Your task to perform on an android device: I want to fill the Christmas Carols Form in the FormsApp.
Image 0: 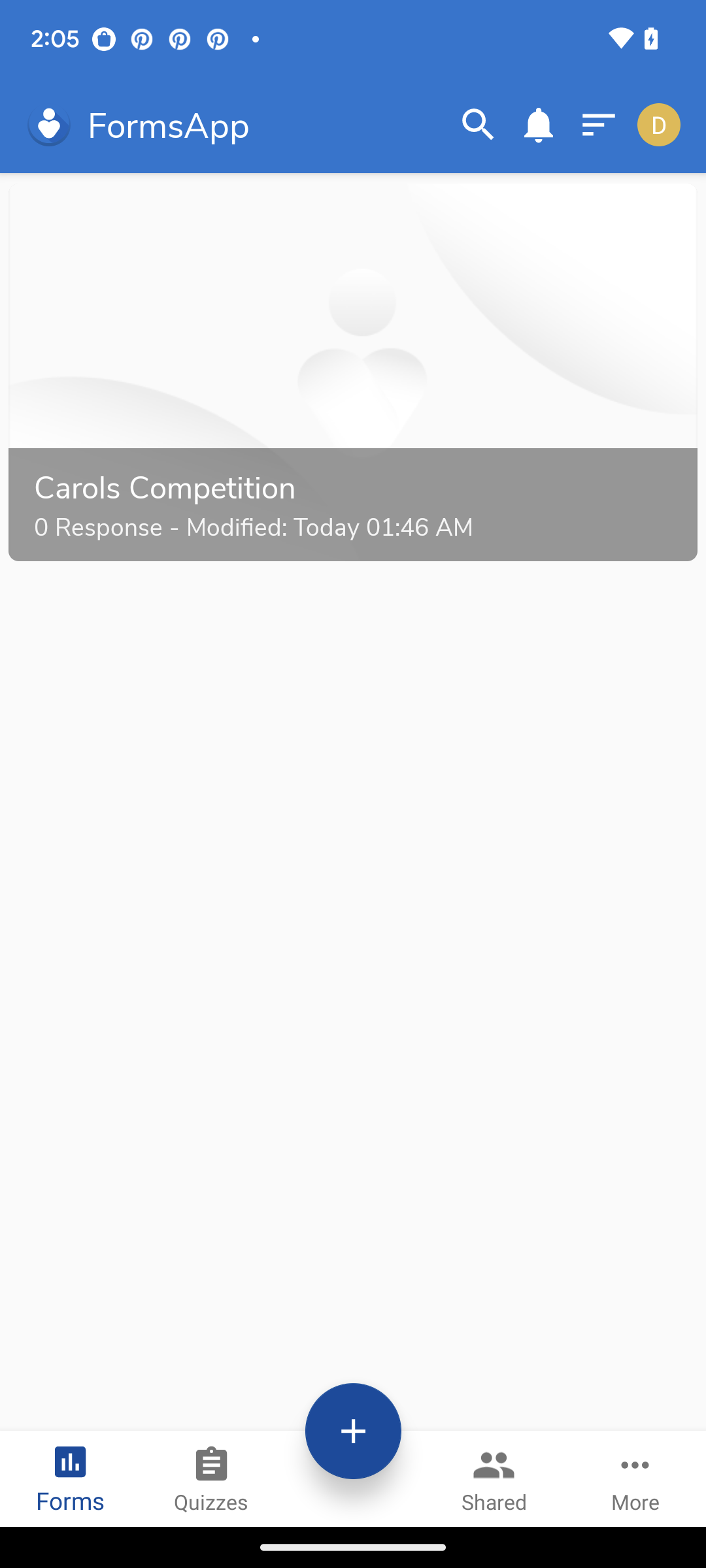
Click on the form.
Step 0: click (353, 372)
Image 2: 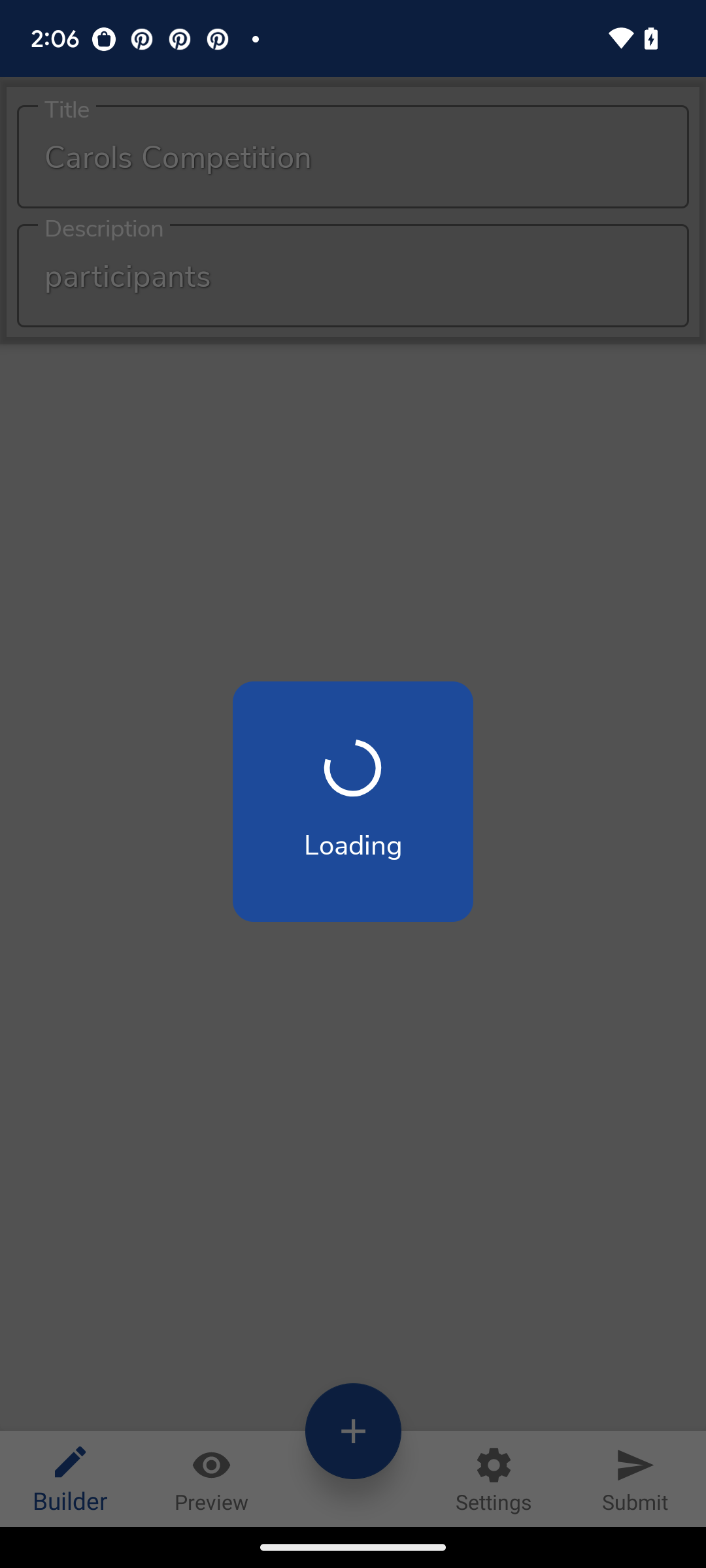
Click on the edit button.
Step 2: wait
Image 3: 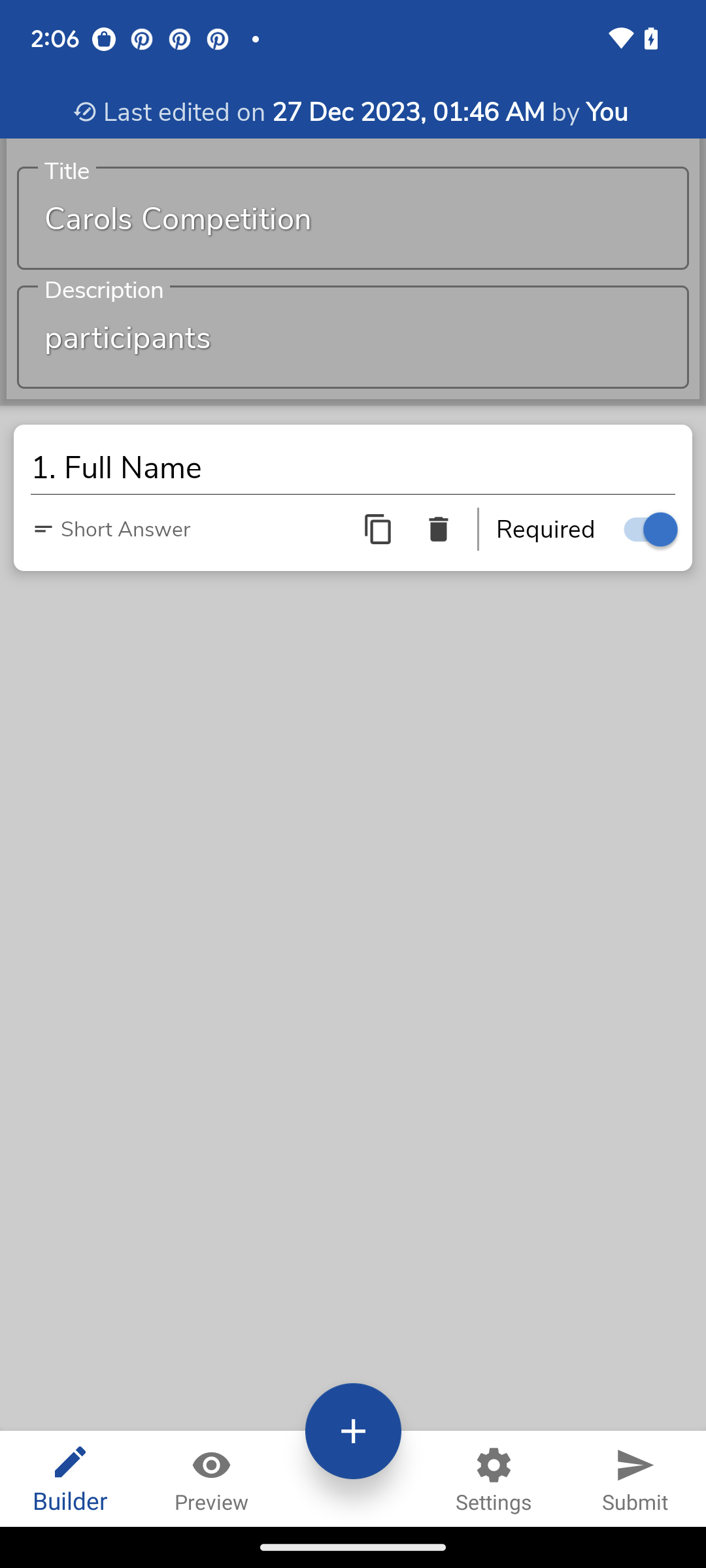
Click on the preview button.
Step 3: click (212, 1478)
Image 4: 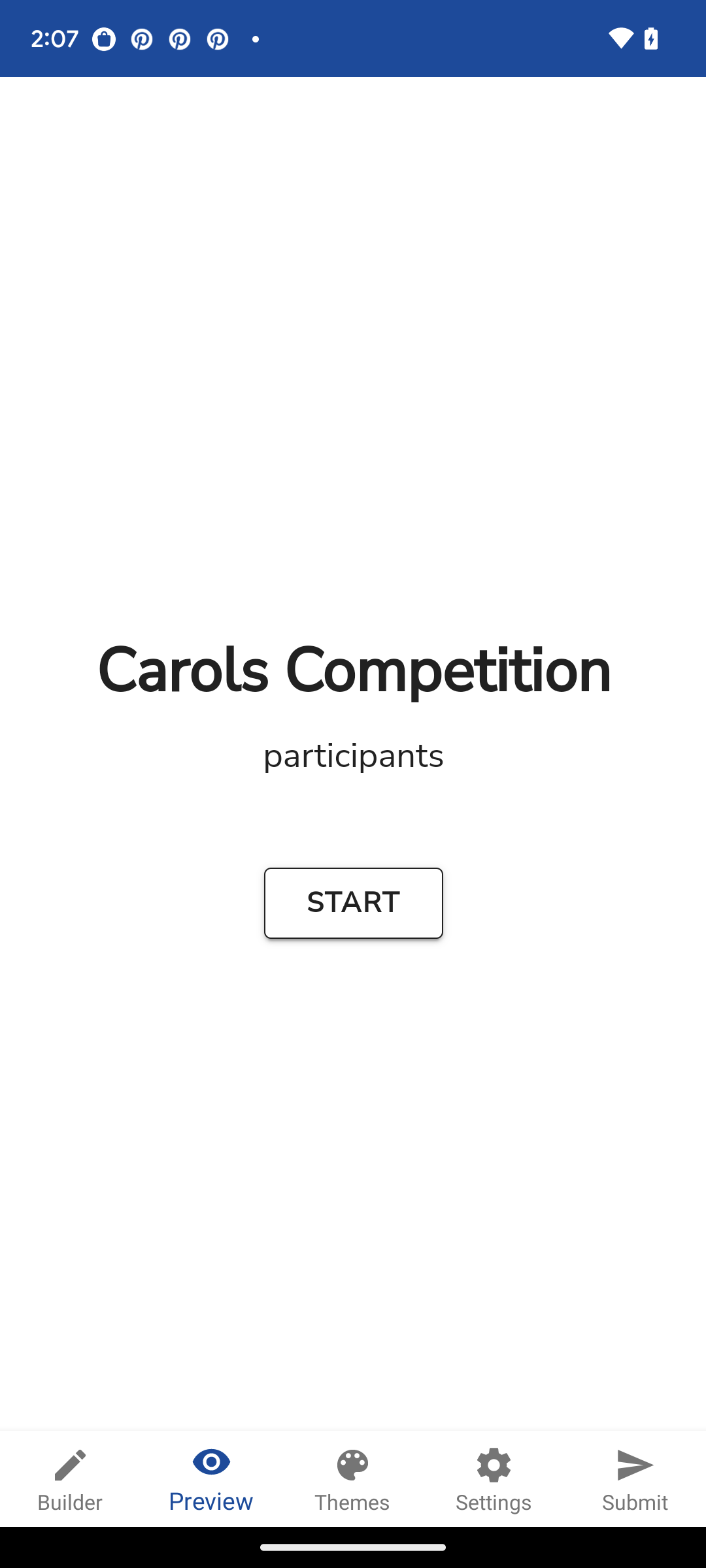
Click on the start button.
Step 4: click (353, 902)
Image 5: 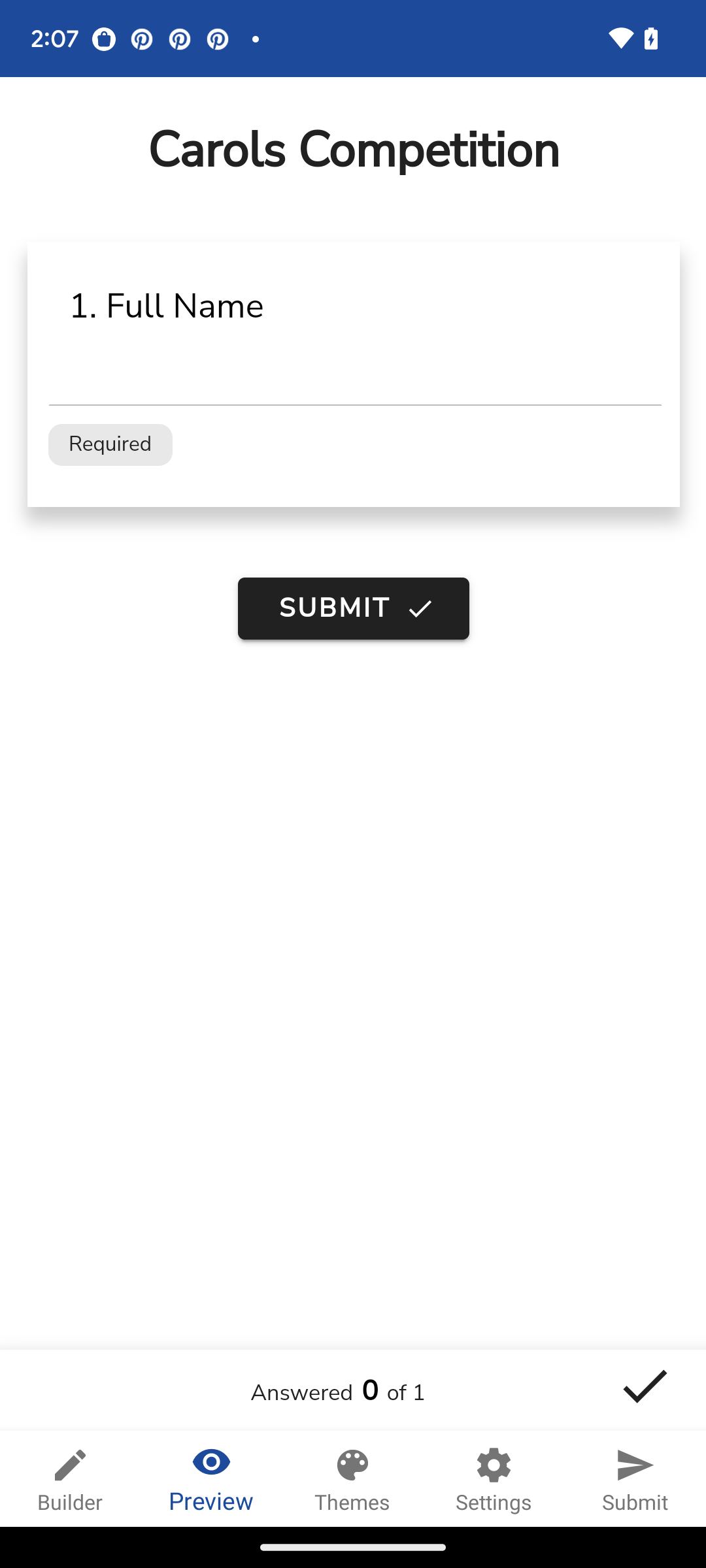
Click on the space under the name.
Step 5: click (354, 378)
Image 6: 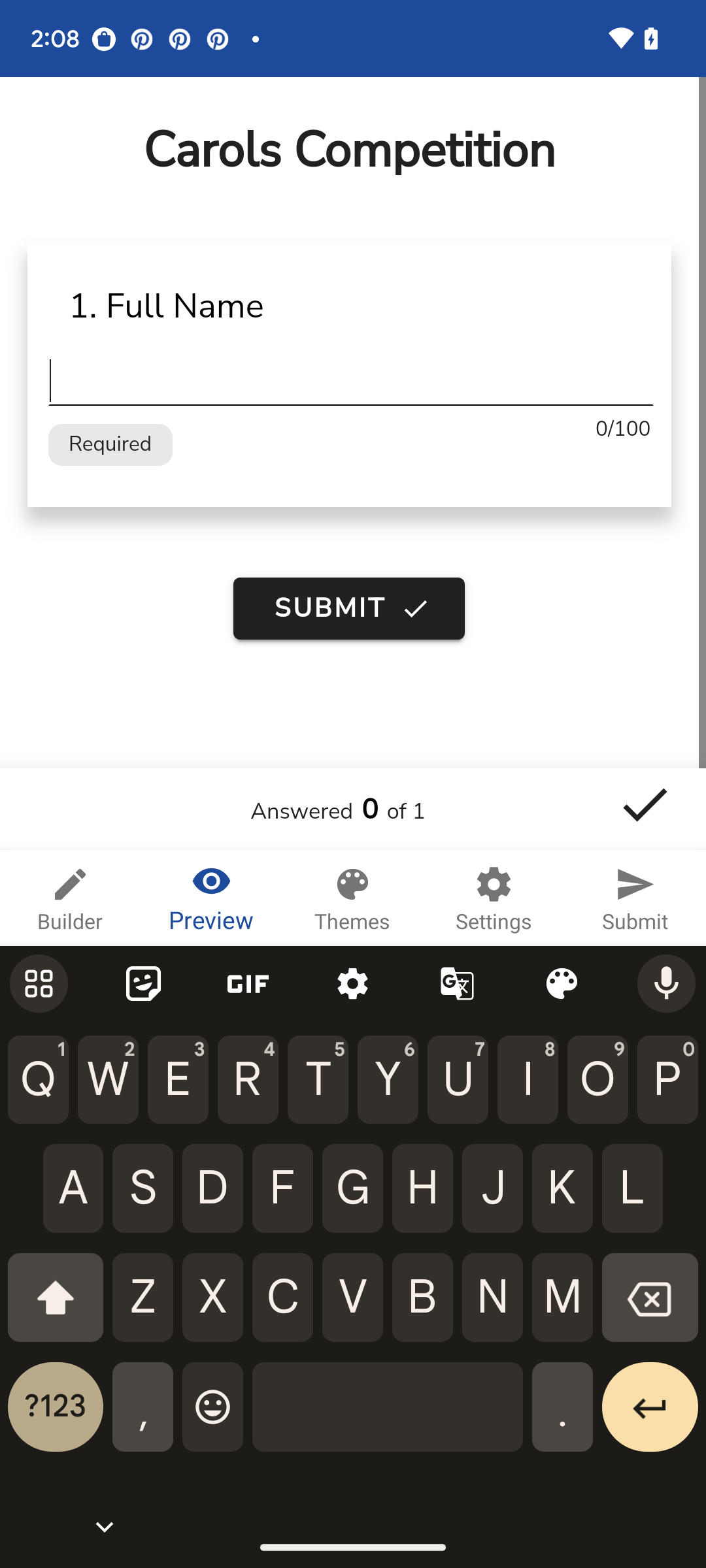
Enter my name as Thomas Blanc.
Step 6: type "Thomas Blanc"